Your task to perform on an android device: I want to capture audio on the recorder app so I can hear my own voice.
Image 0: 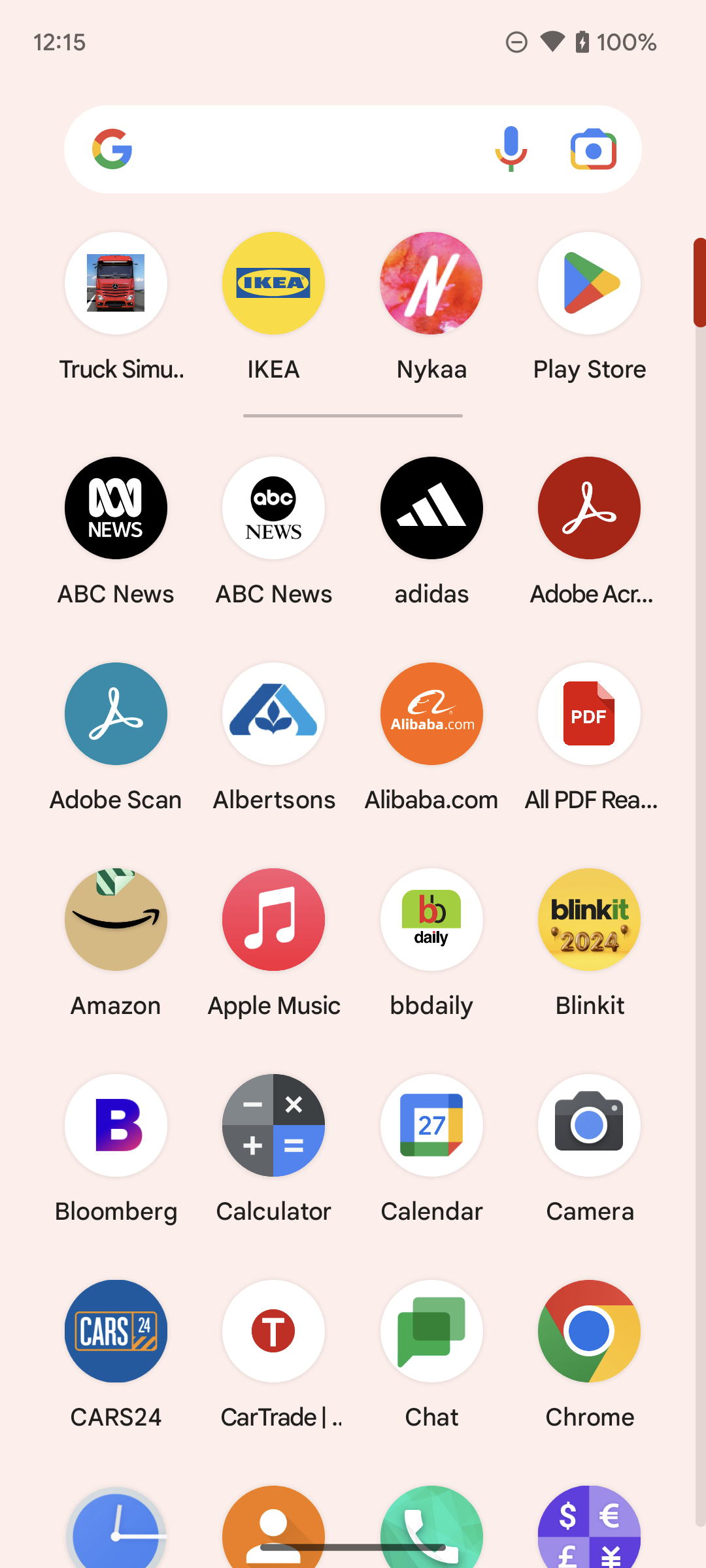
Open Recorder app.
Step 0: open app "Recorder"
Image 1: 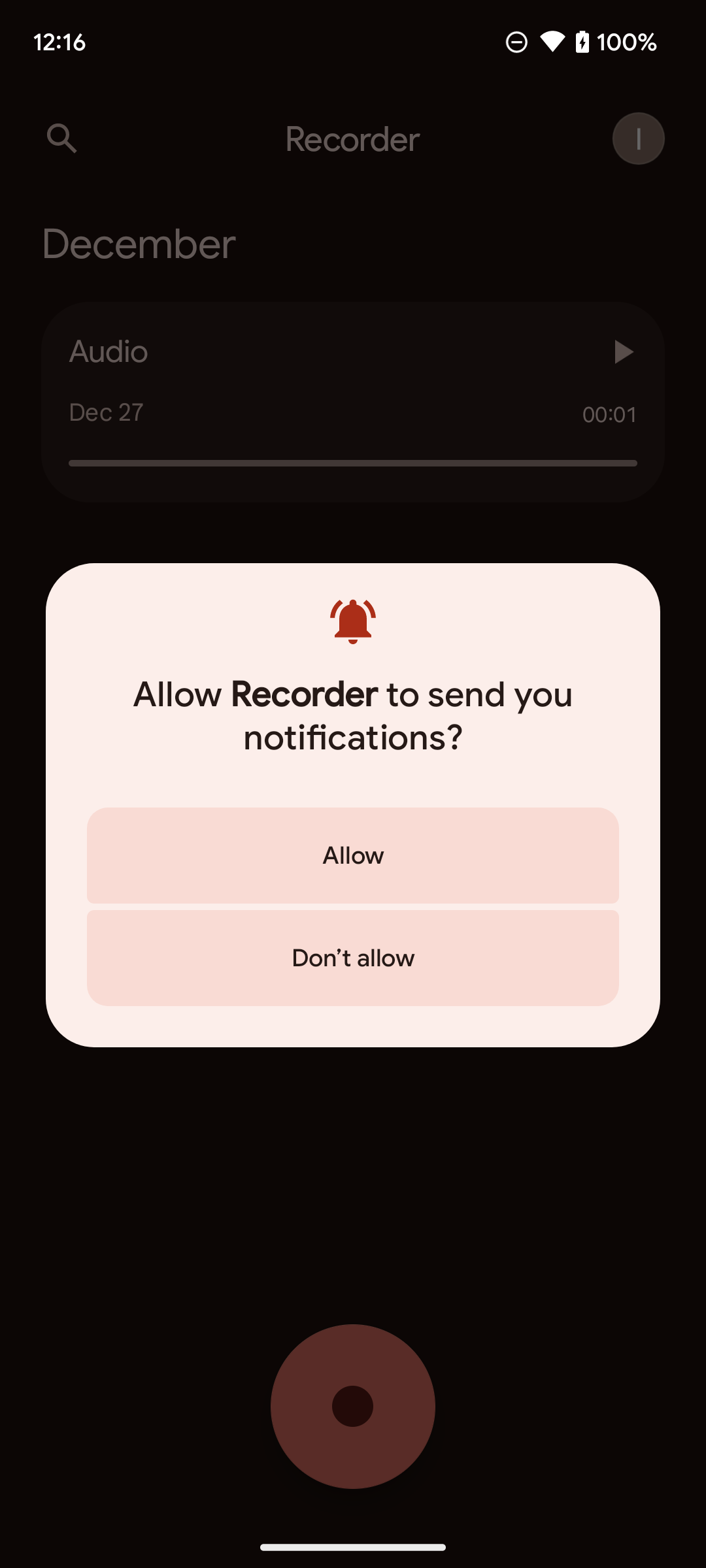
Open Recorder app.
Step 1: wait
Image 2: 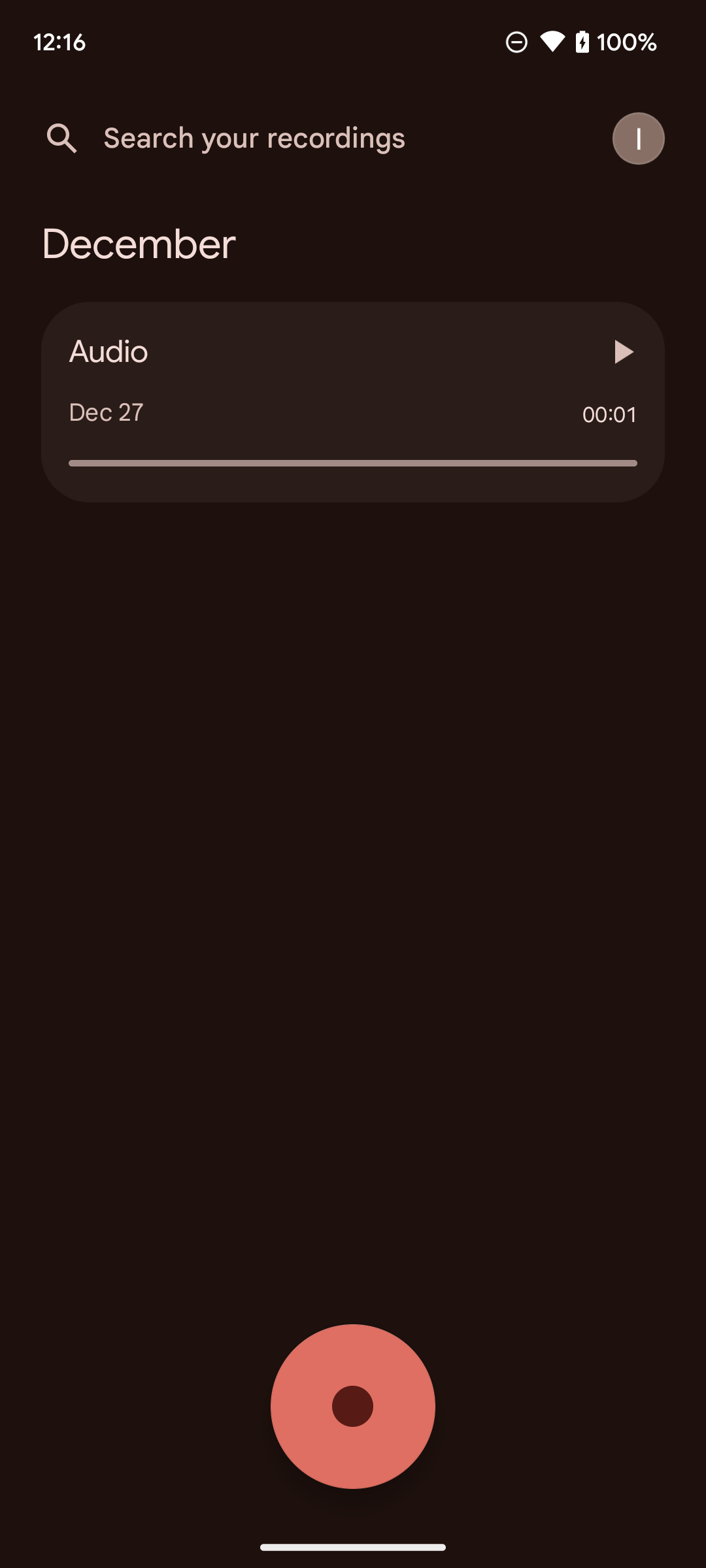
Click on the Recording icon on the bottom of the screen.
Step 2: click (353, 1407)